Your task to perform on an android device: I want to select Hindi to learn on the DuoCards app.
Image 0: 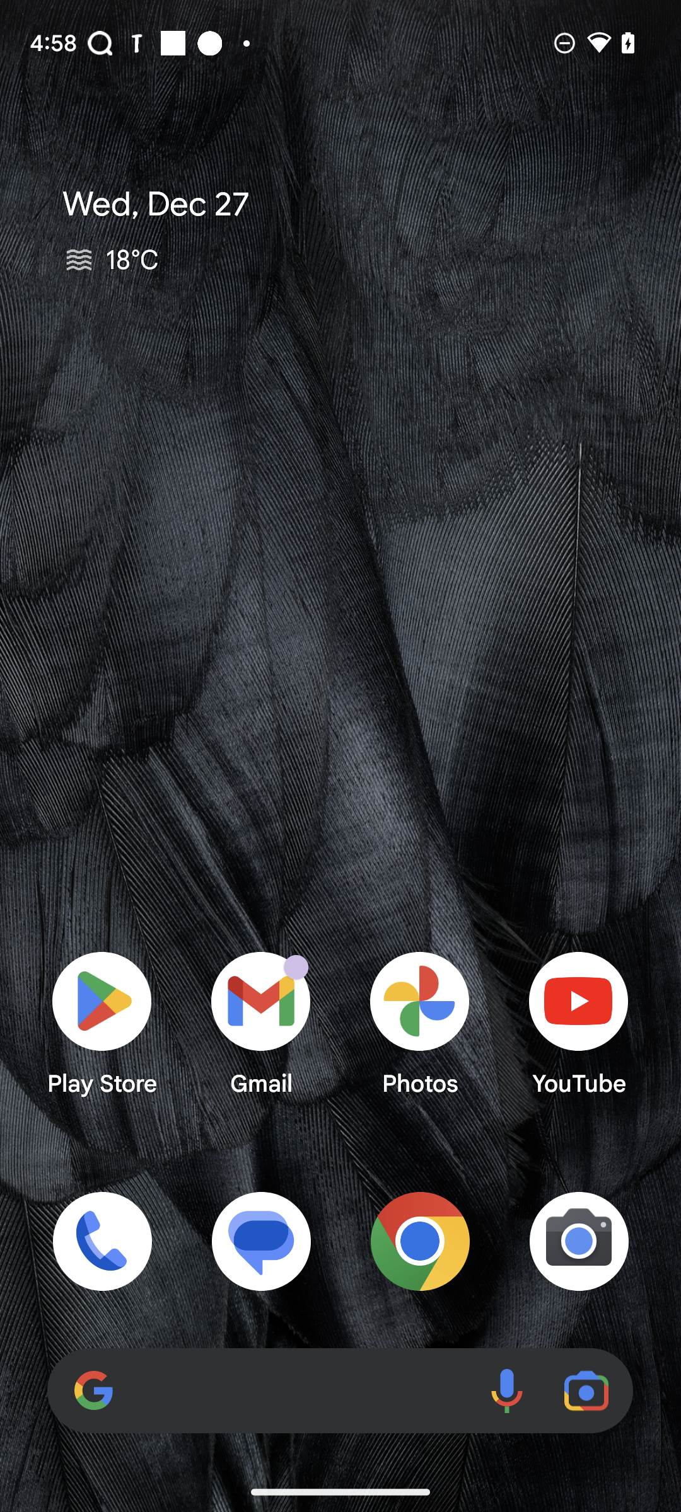
Open the DuoCards app.
Step 0: open app "DuoCards"
Image 1: 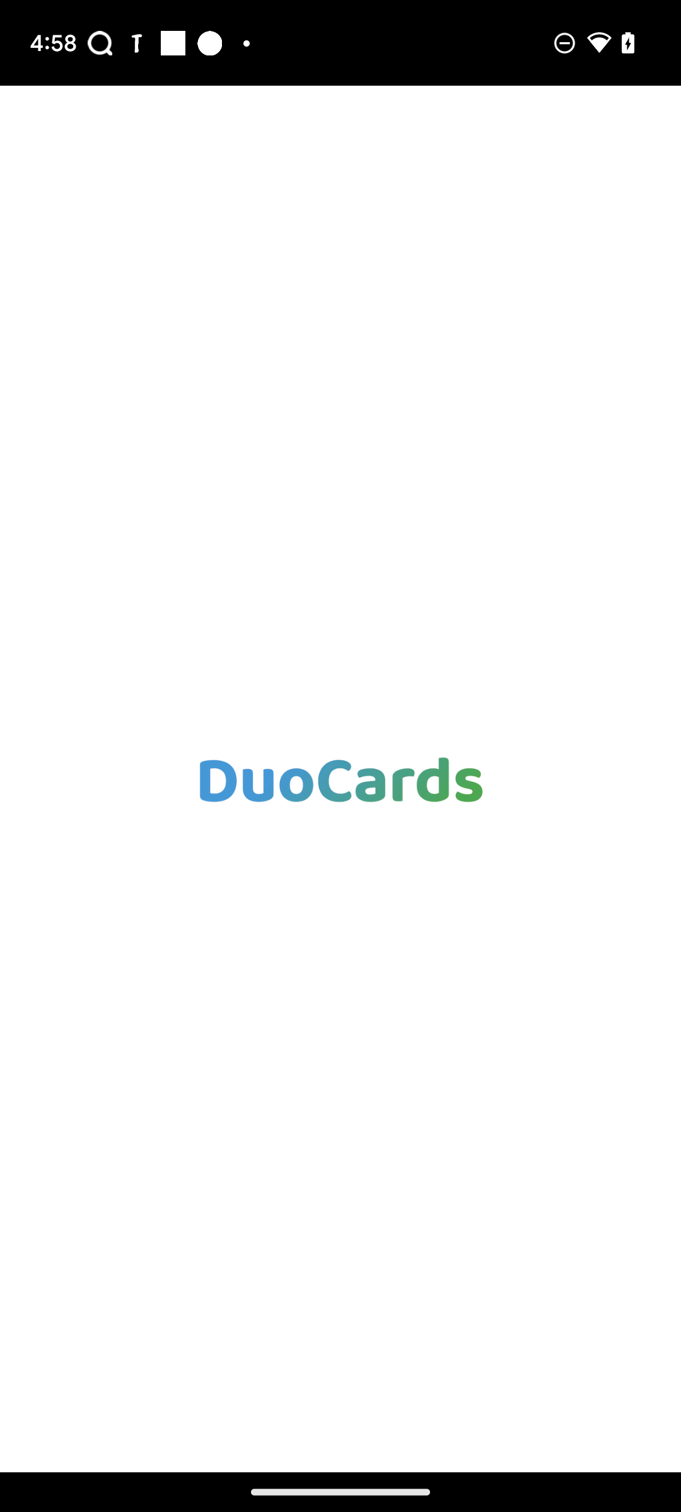
Open the DuoCards app.
Step 1: wait
Image 2: 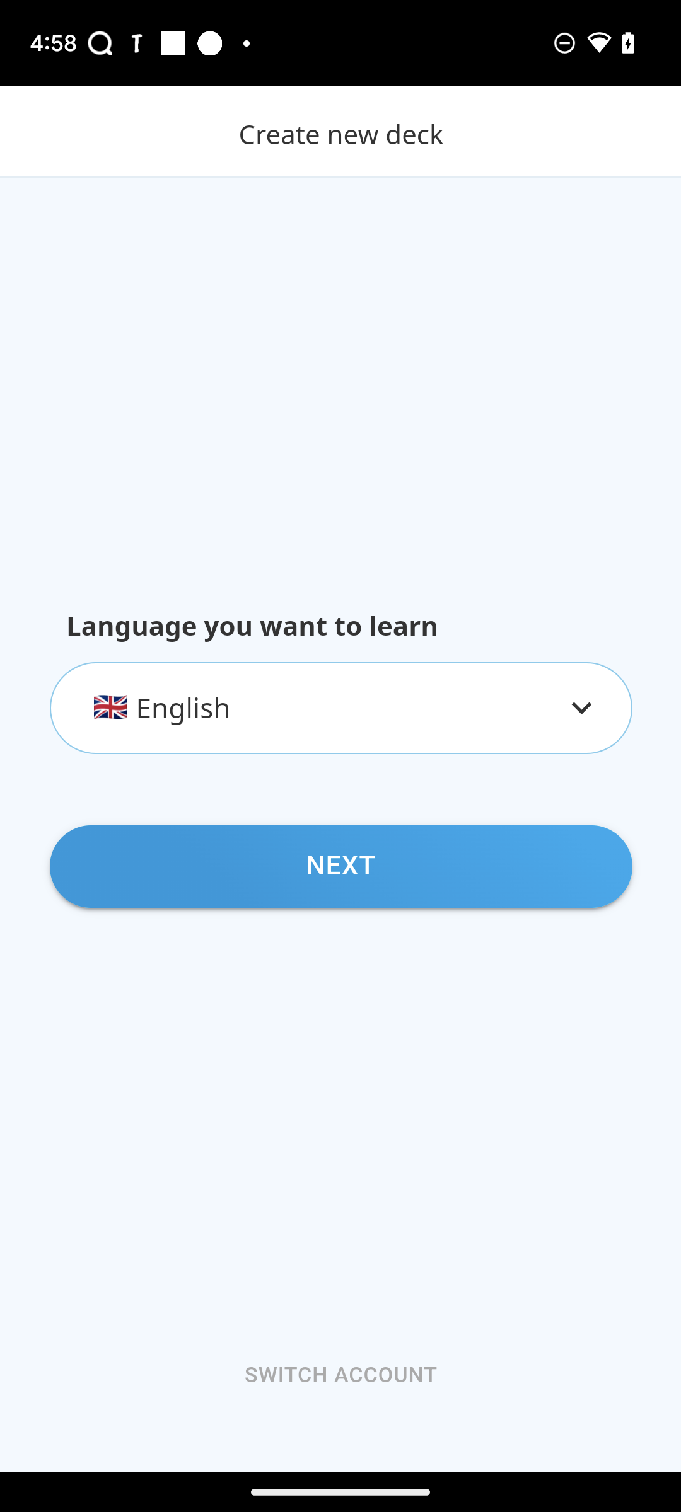
Click on the language drop down button.
Step 2: click (340, 708)
Image 3: 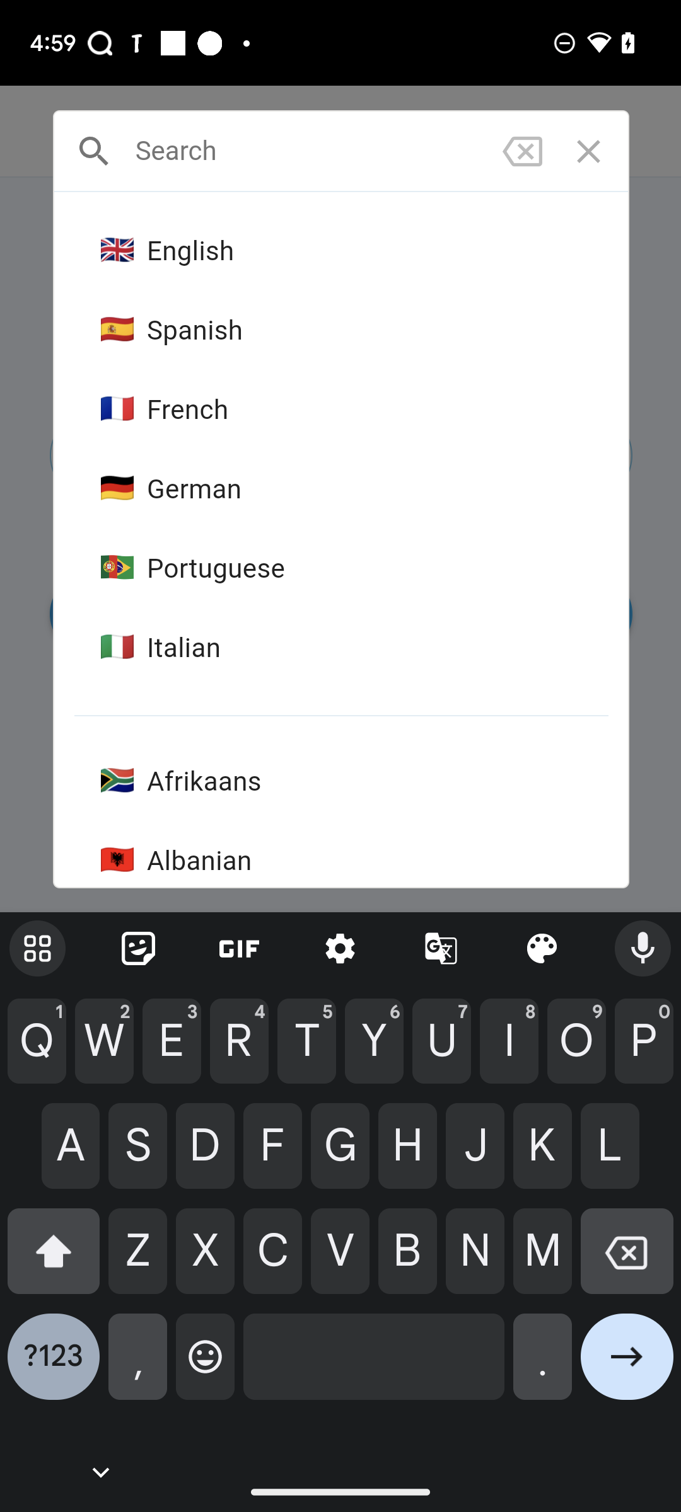
Swipe up.
Step 3: scroll down
Image 4: 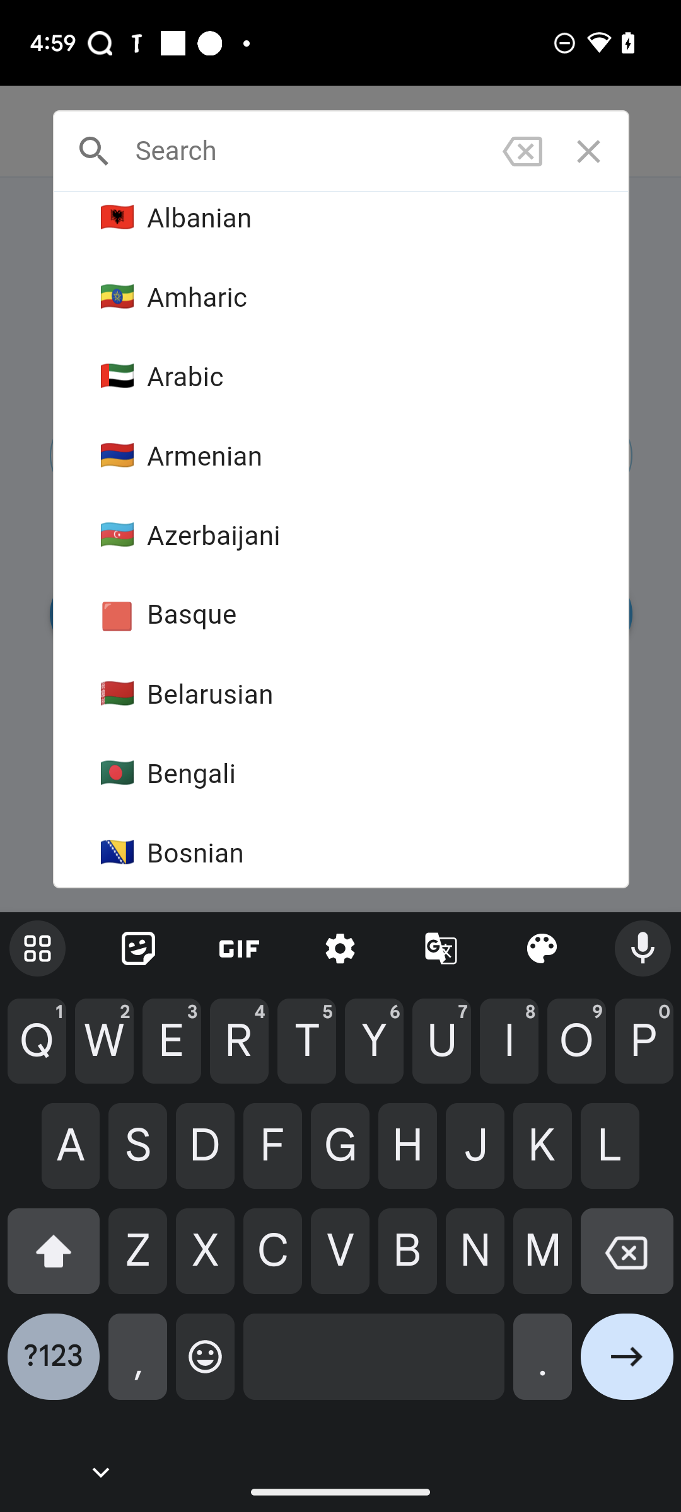
Swipe up.
Step 4: scroll down
Image 5: 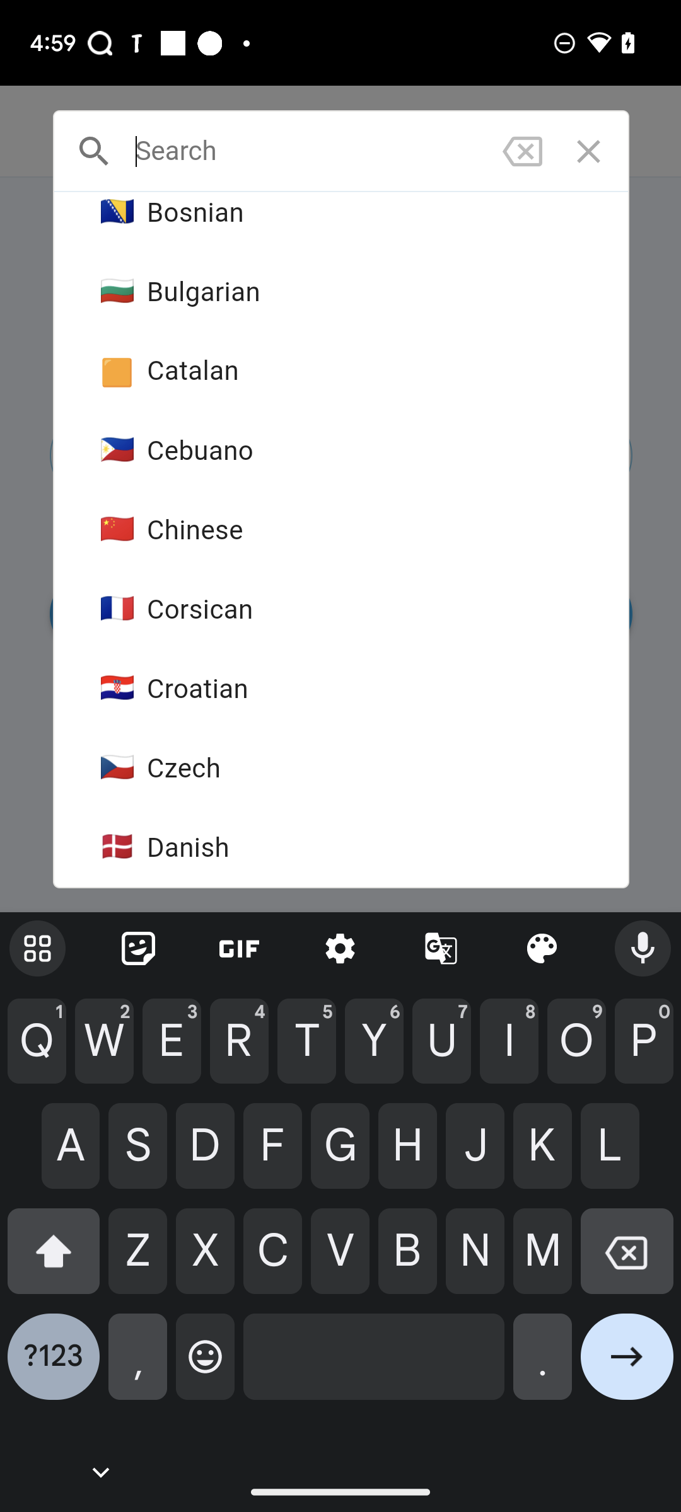
Swipe up.
Step 5: scroll down
Image 6: 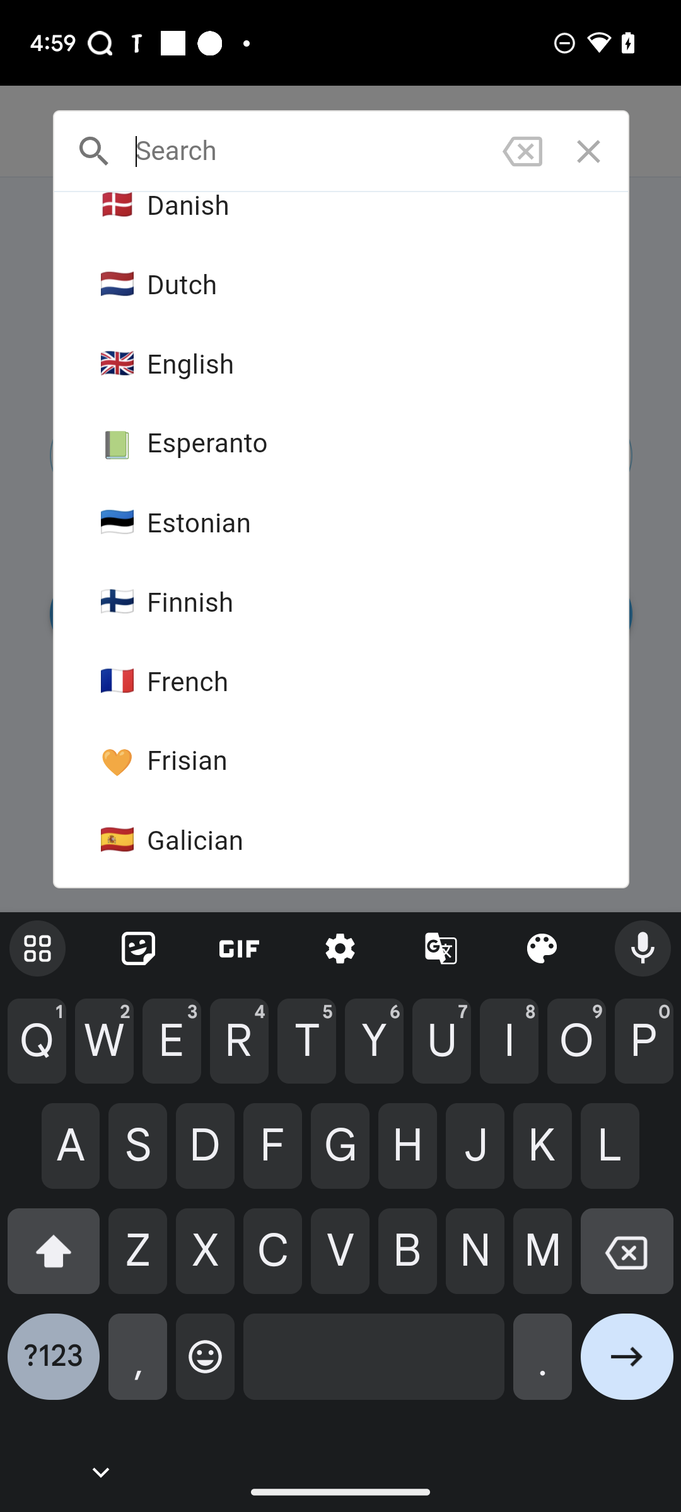
Swipe up.
Step 6: scroll down
Image 7: 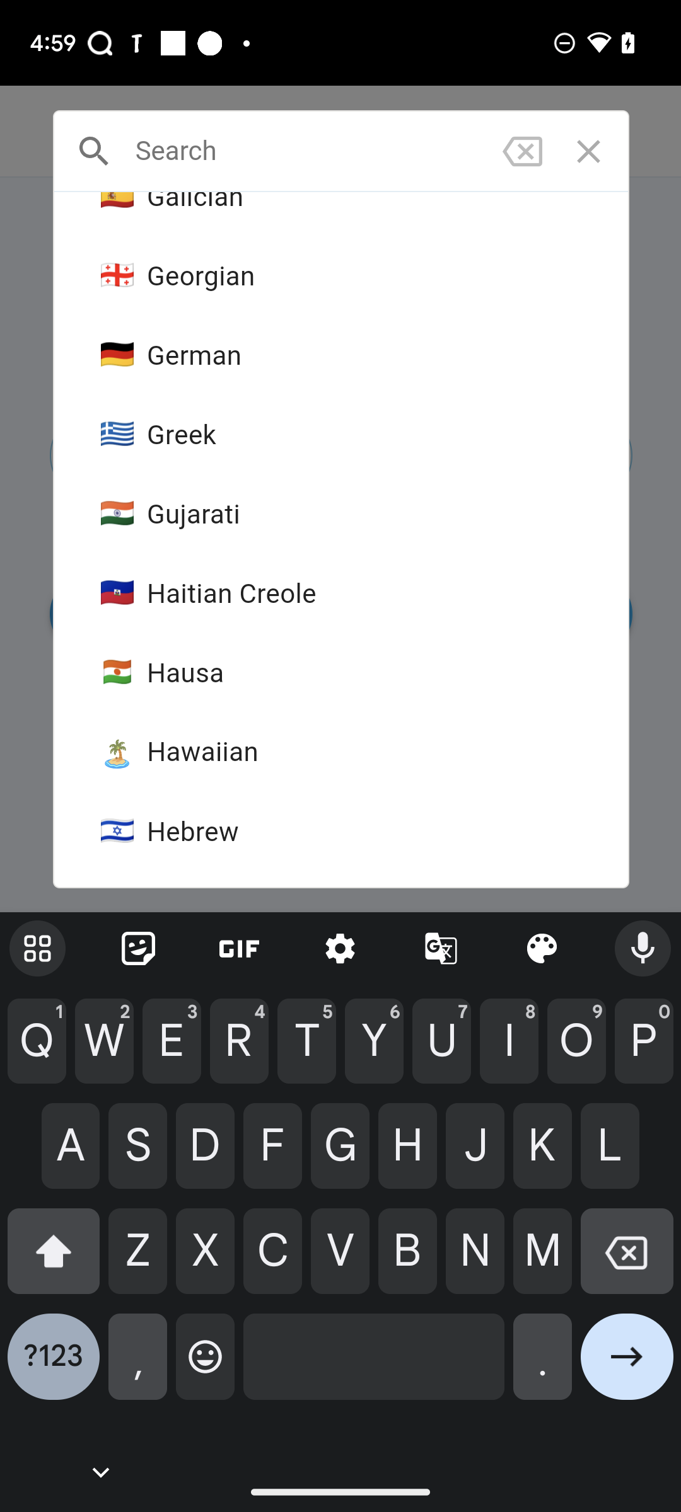
Swipe up.
Step 7: scroll down
Image 8: 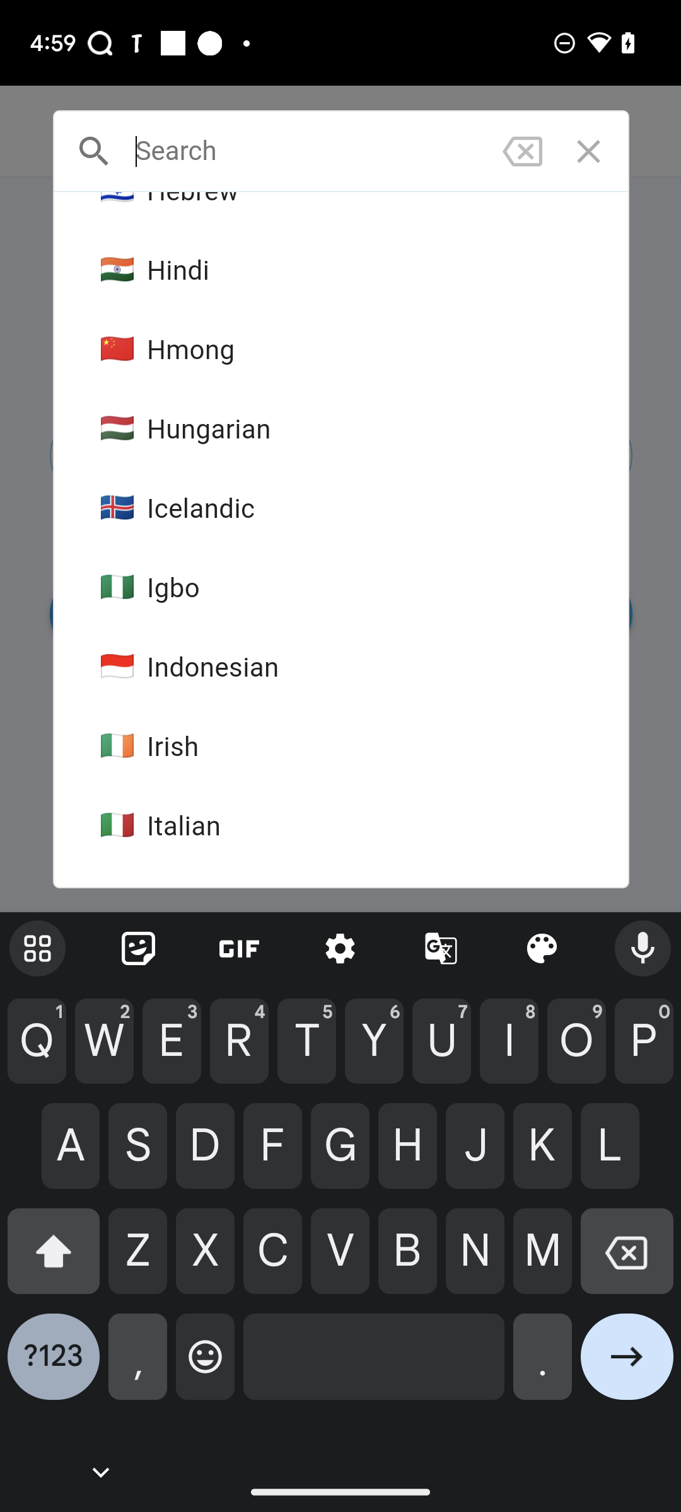
Click on Hindi.
Step 8: click (340, 272)
Image 9: 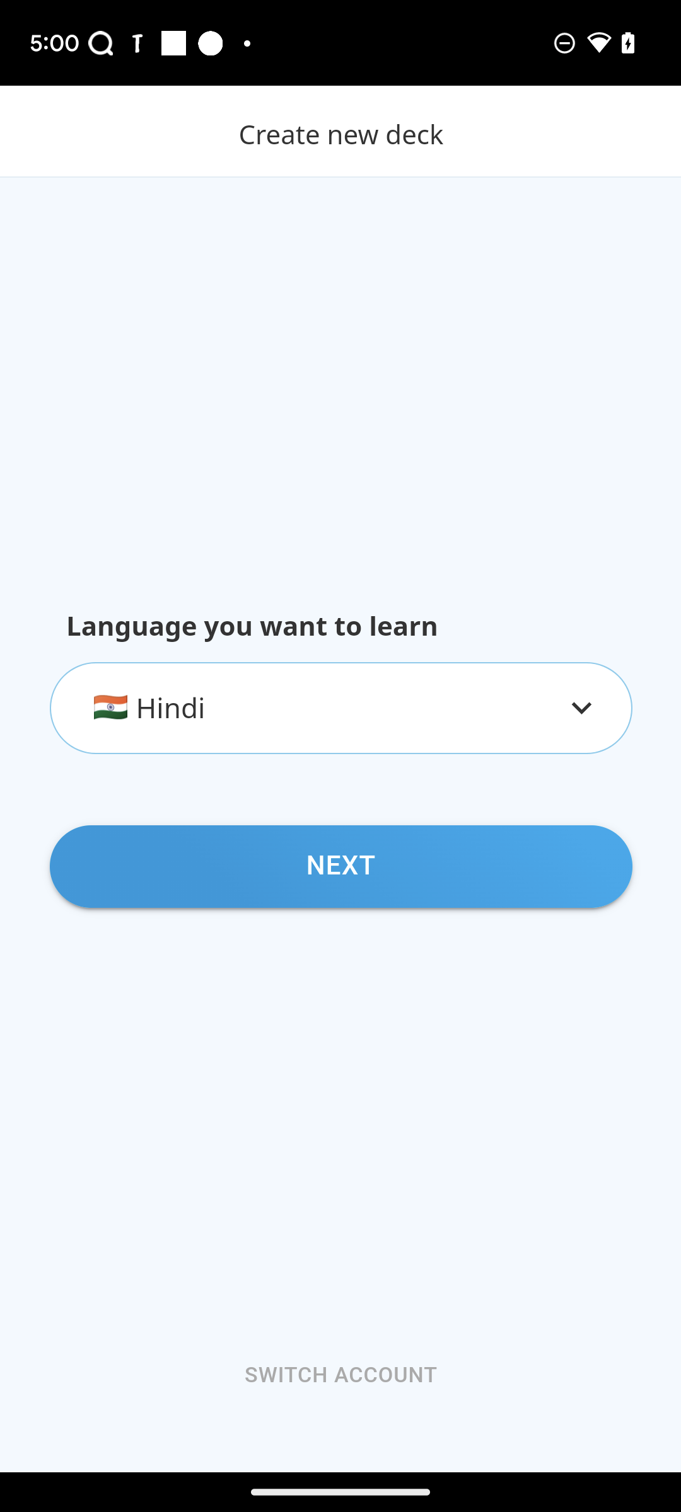
Click on Next button.
Step 9: click (340, 866)
Image 10: 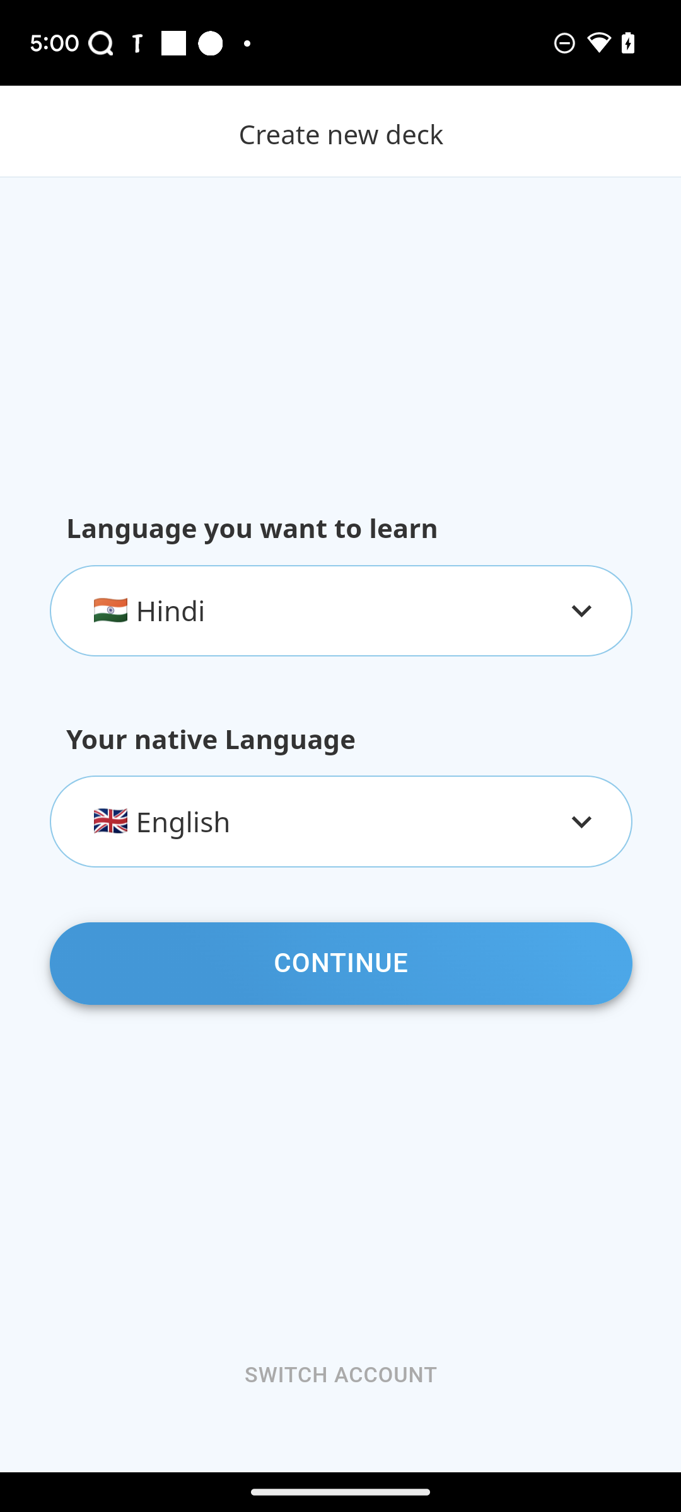
Click on Continue button.
Step 10: click (340, 963)